Your task to perform on an android device: Search for "Manish Malhotra Hi Shine Radiant Red Lipstick" in the myGlamm app.
Image 0: 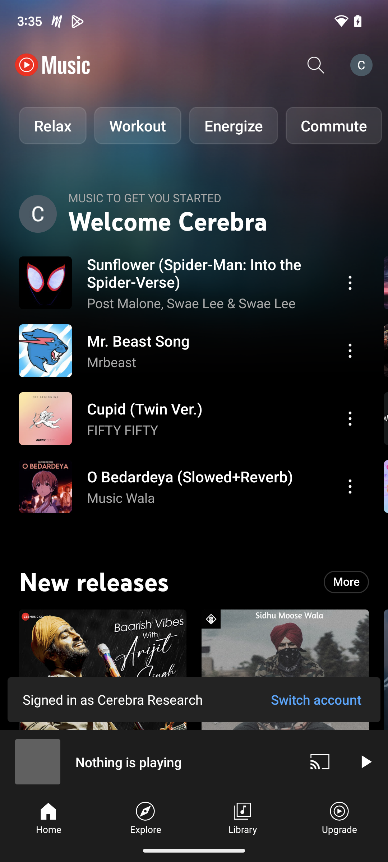
Open the MyGlamm app.
Step 0: open app "MyGlamm"
Image 1: 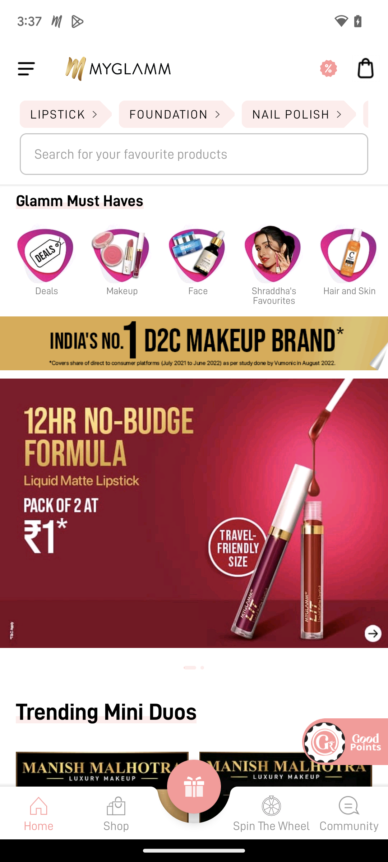
Click on the search box shown at the top.
Step 1: click (194, 154)
Image 3: 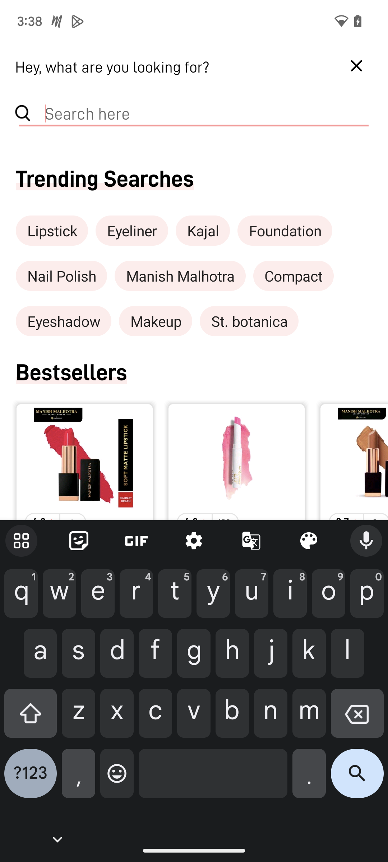
Type Manish Malhotra's Hi Shine Radiant Red Lipstick in the search bar.
Step 3: type "Manish Malhotra's Hi Shine Radiant Red Lipstick"
Image 4: 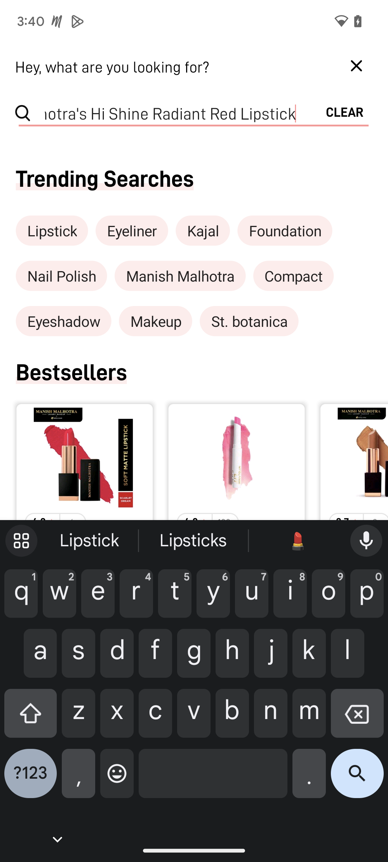
Click on the search icon at the bottom right of the keyboard.
Step 4: click (357, 779)